Your task to perform on an android device:  On the drupe app Edit the contact information of my friend Richard wagner and Add the company name ABC pvt Ltd.
Image 0: 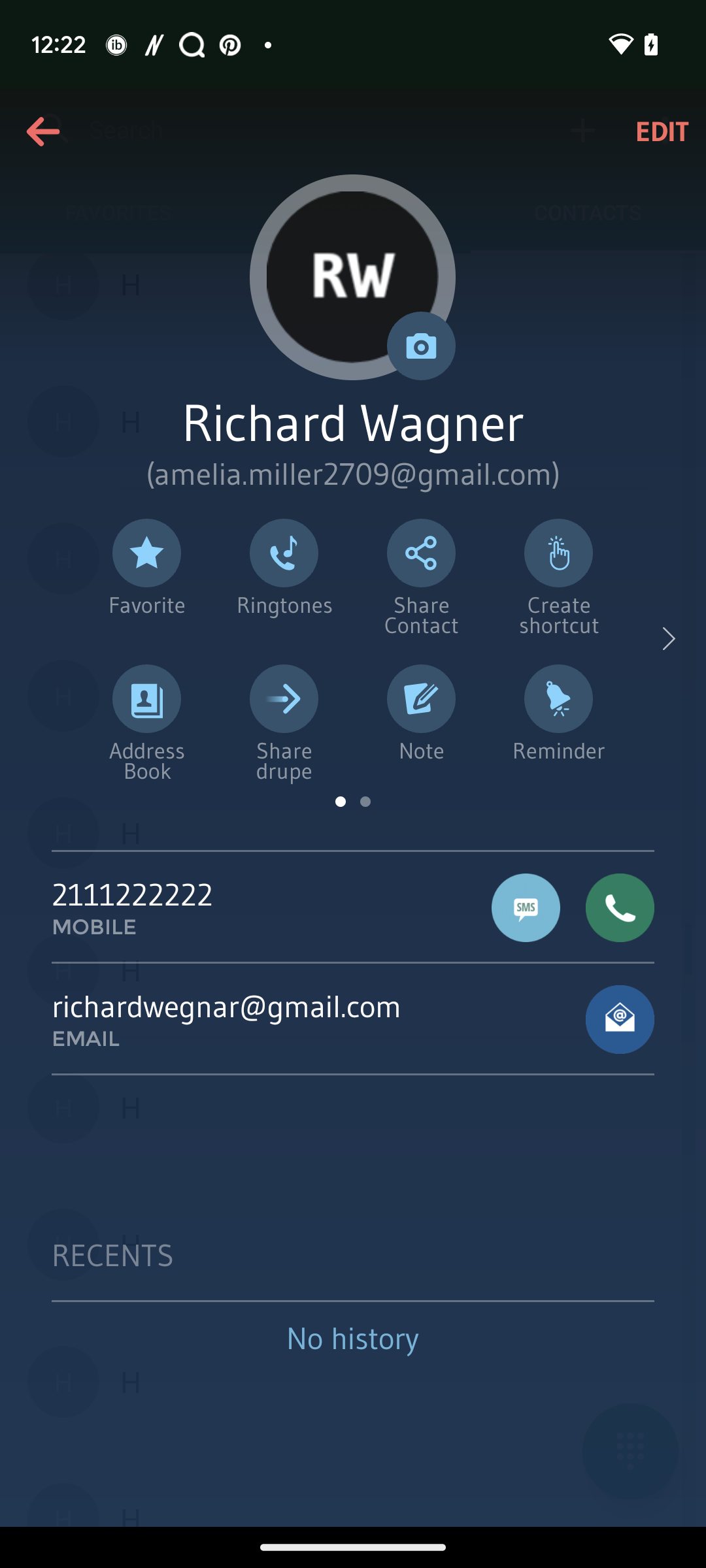
Click on the Edit Button at the top right corner .
Step 0: click (662, 131)
Image 1: 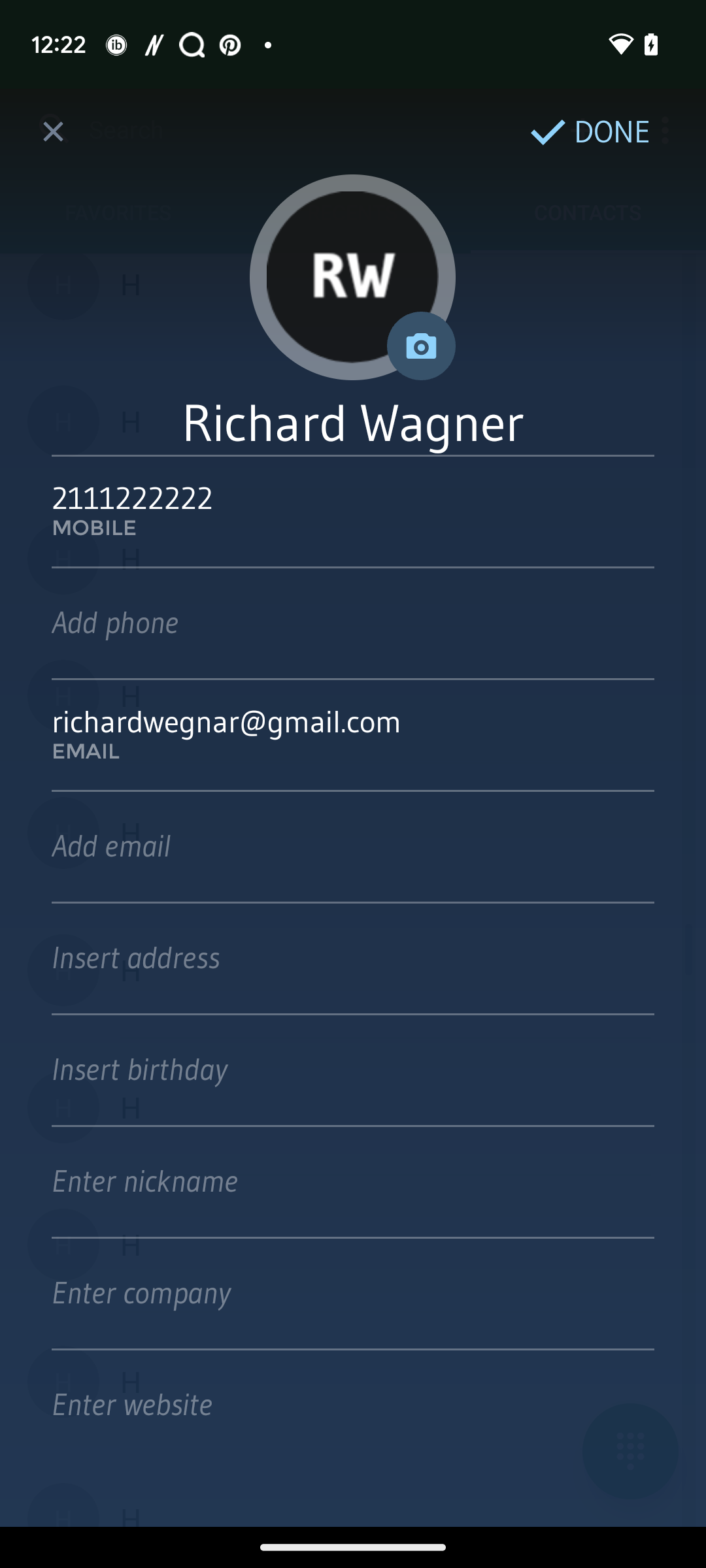
Click on the Enter Company input box.
Step 1: click (327, 1292)
Image 2: 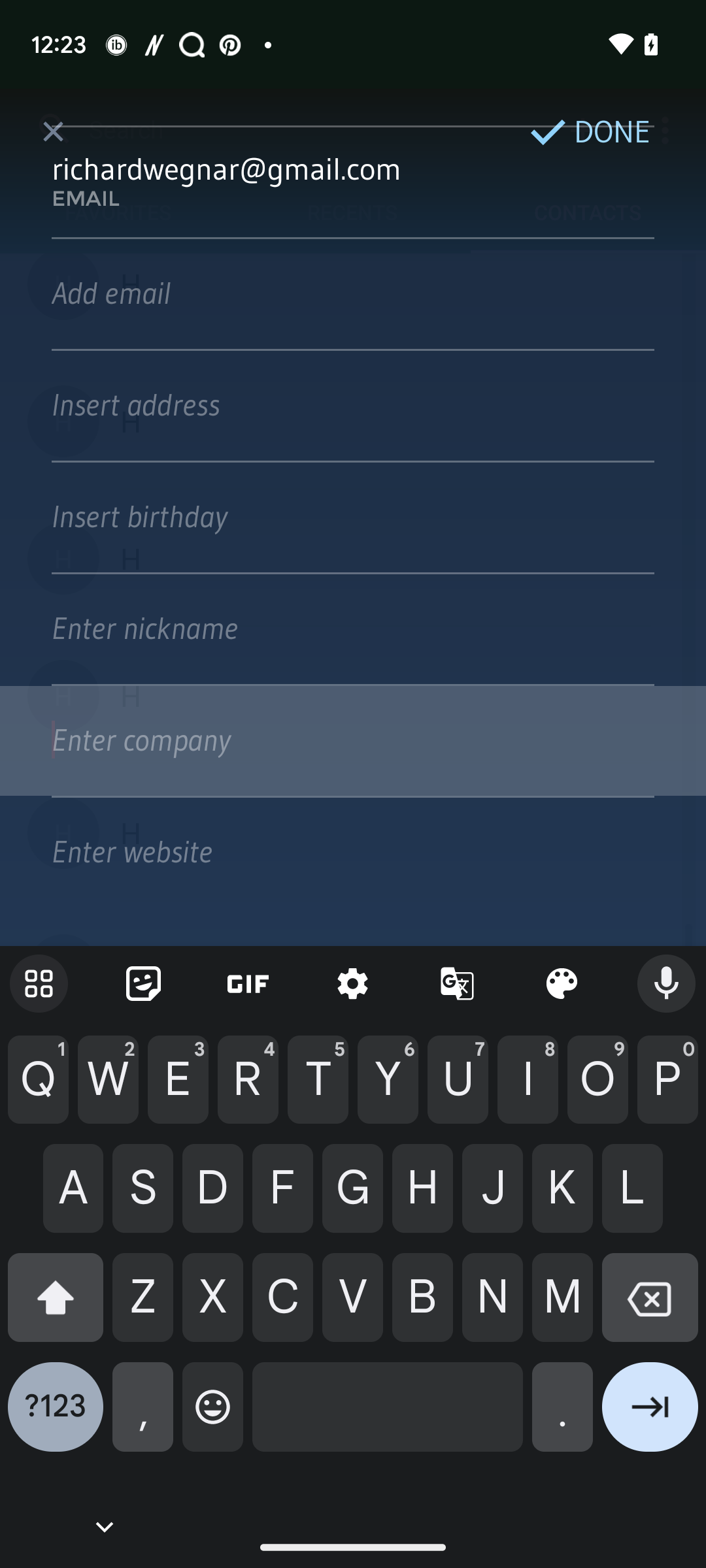
Type Company name- ABC pvt Ltd
Step 2: type "ABC pvt Ltd"
Image 3: 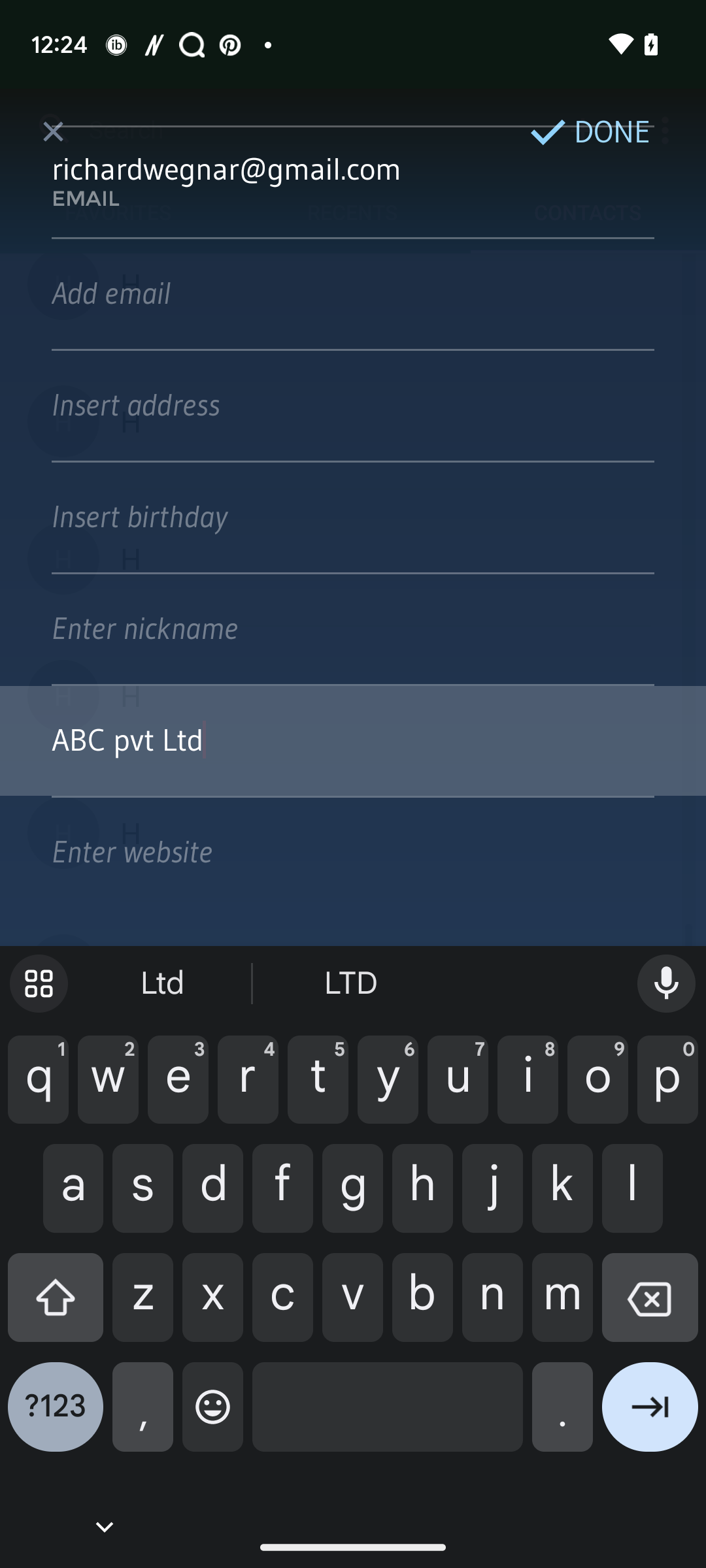
Click on the Done Button at the top right corner .
Step 3: click (590, 131)